Your task to perform on an android device: Using the Xe app, I would like to know the historical INR to BRL exchange rates for the previous ten years.
Image 0: 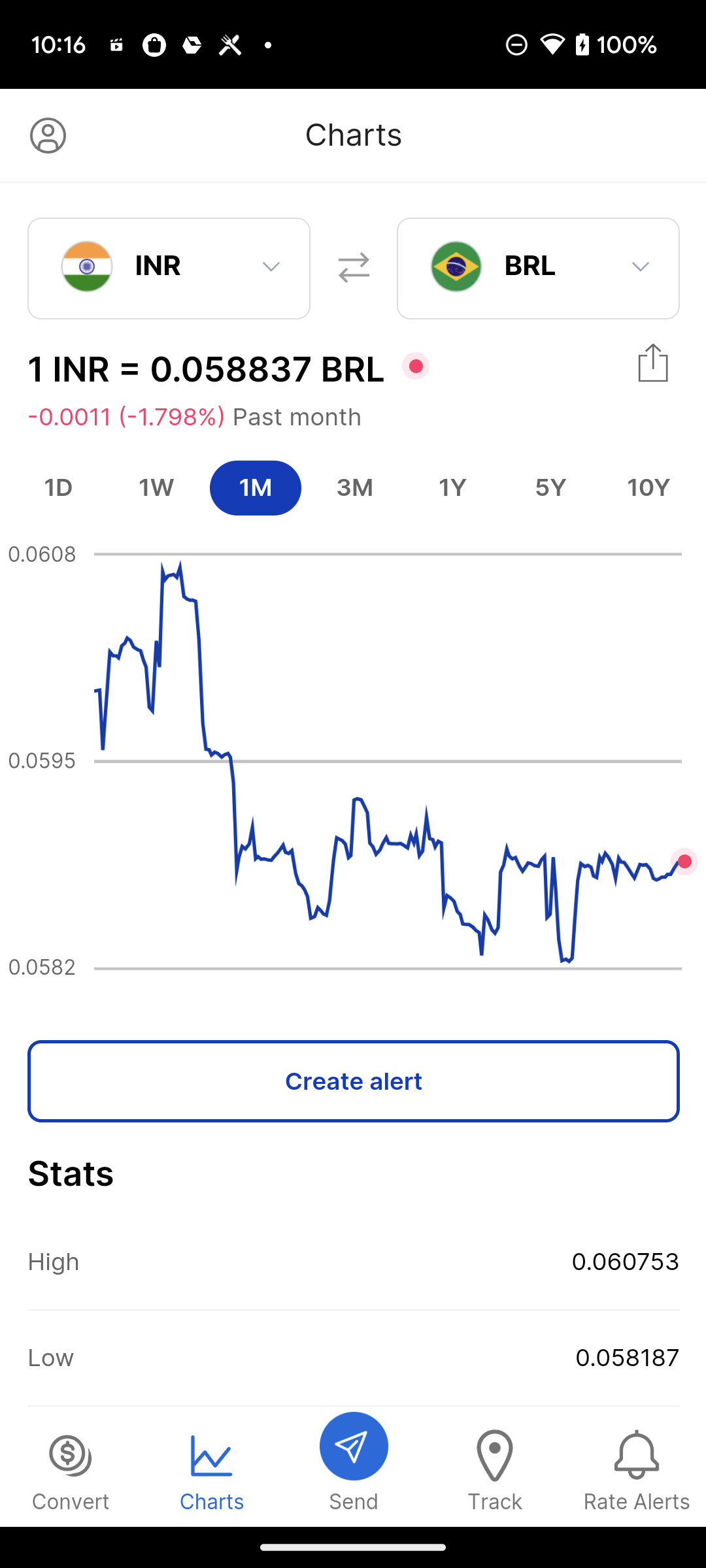
Click on the 10Y option above the chart
Step 0: click (649, 487)